Your task to perform on an android device: I want to edit the reminder to buy new Balance hiking shoes with a reminder date of December 21st on the To-Do reminder app.
Image 0: 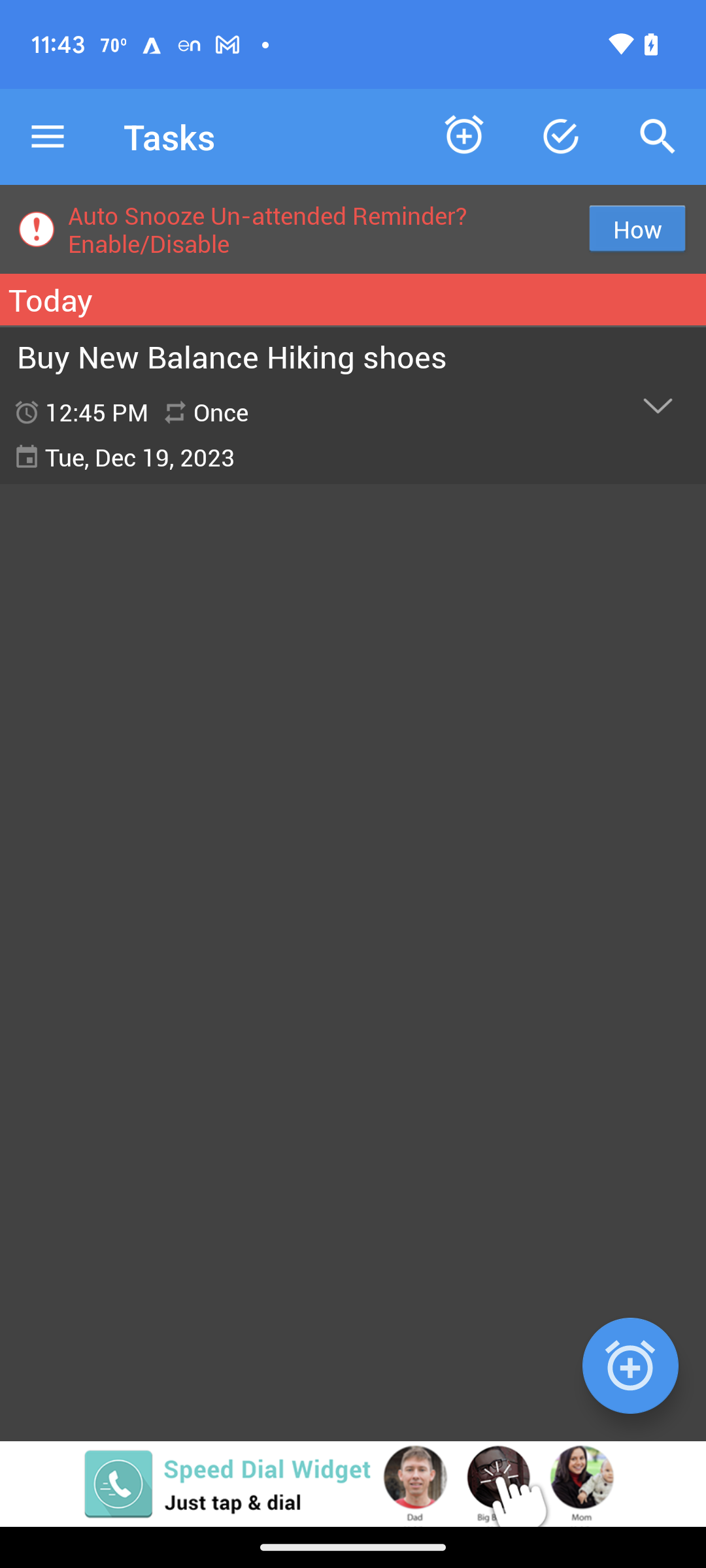
Click on the reminder to buy Hiking shoes
Step 0: click (231, 356)
Image 1: 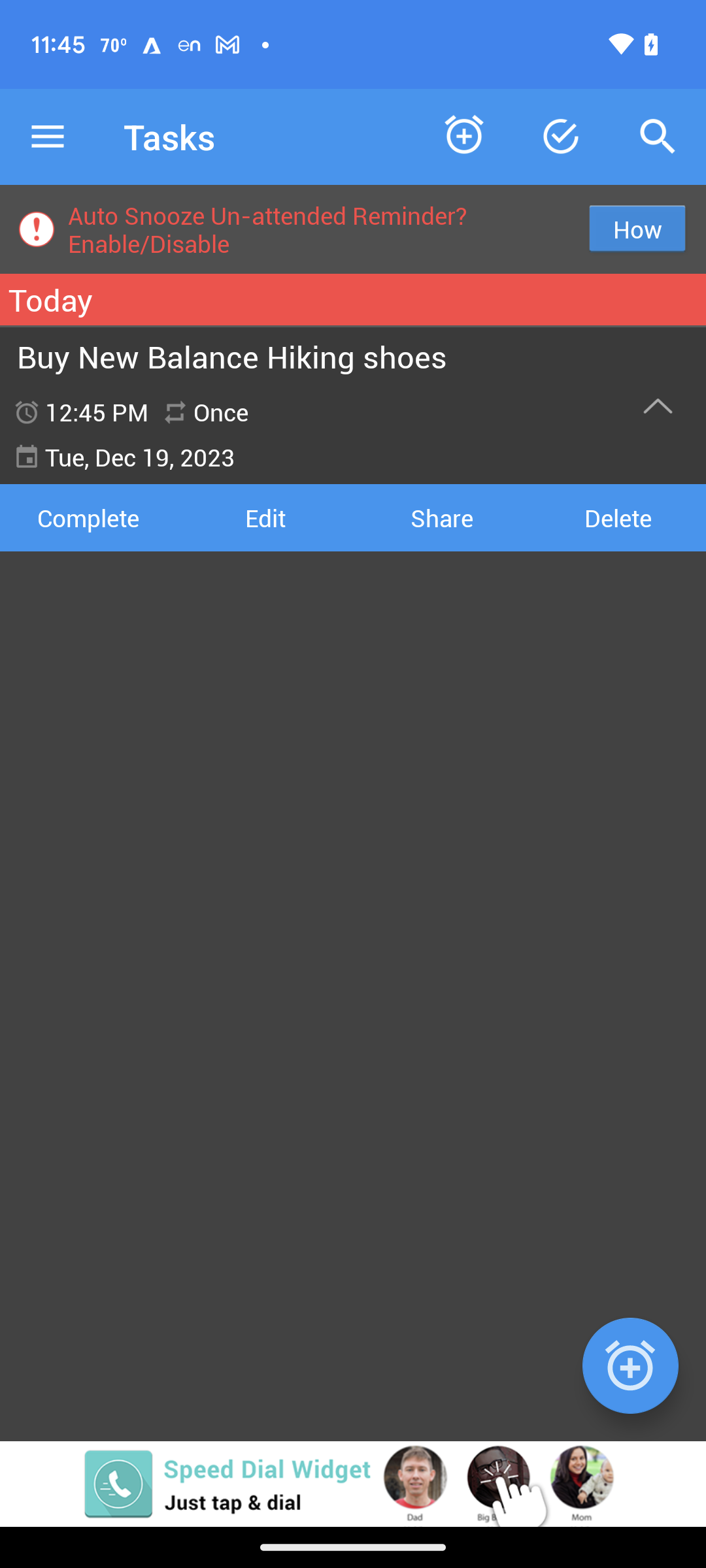
Click on edit
Step 1: click (265, 517)
Image 2: 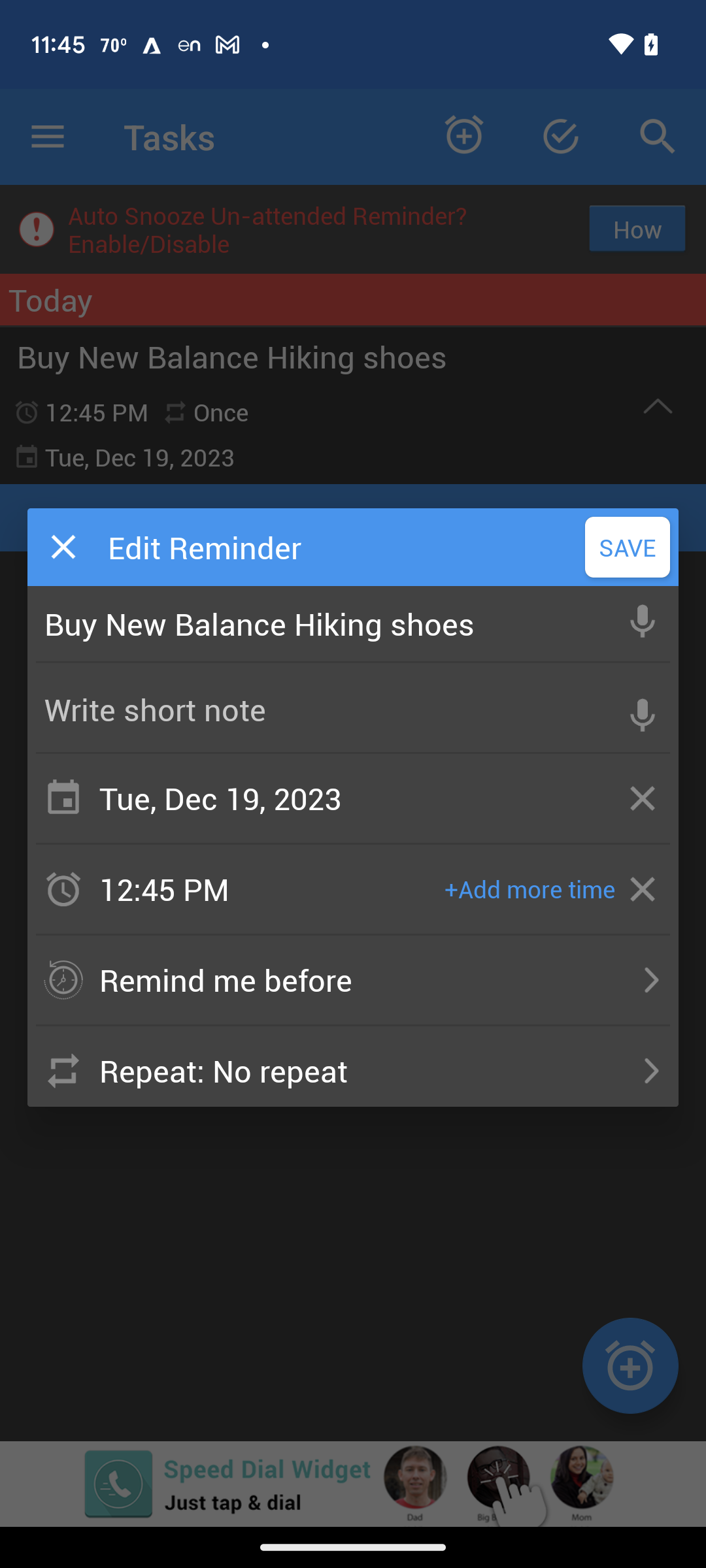
Click on remind me before
Step 2: click (643, 972)
Image 3: 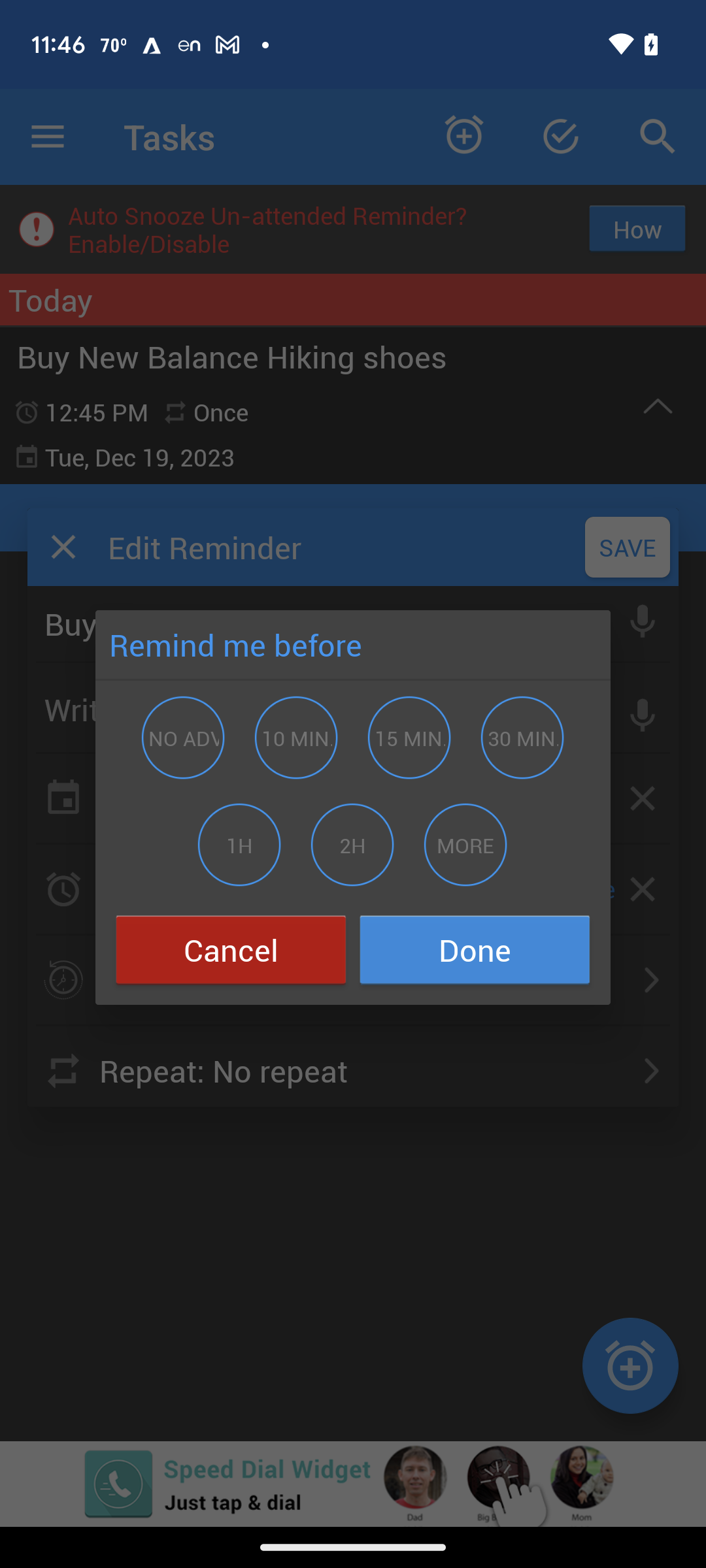
Click on remind me before
Step 3: click (465, 845)
Image 5: 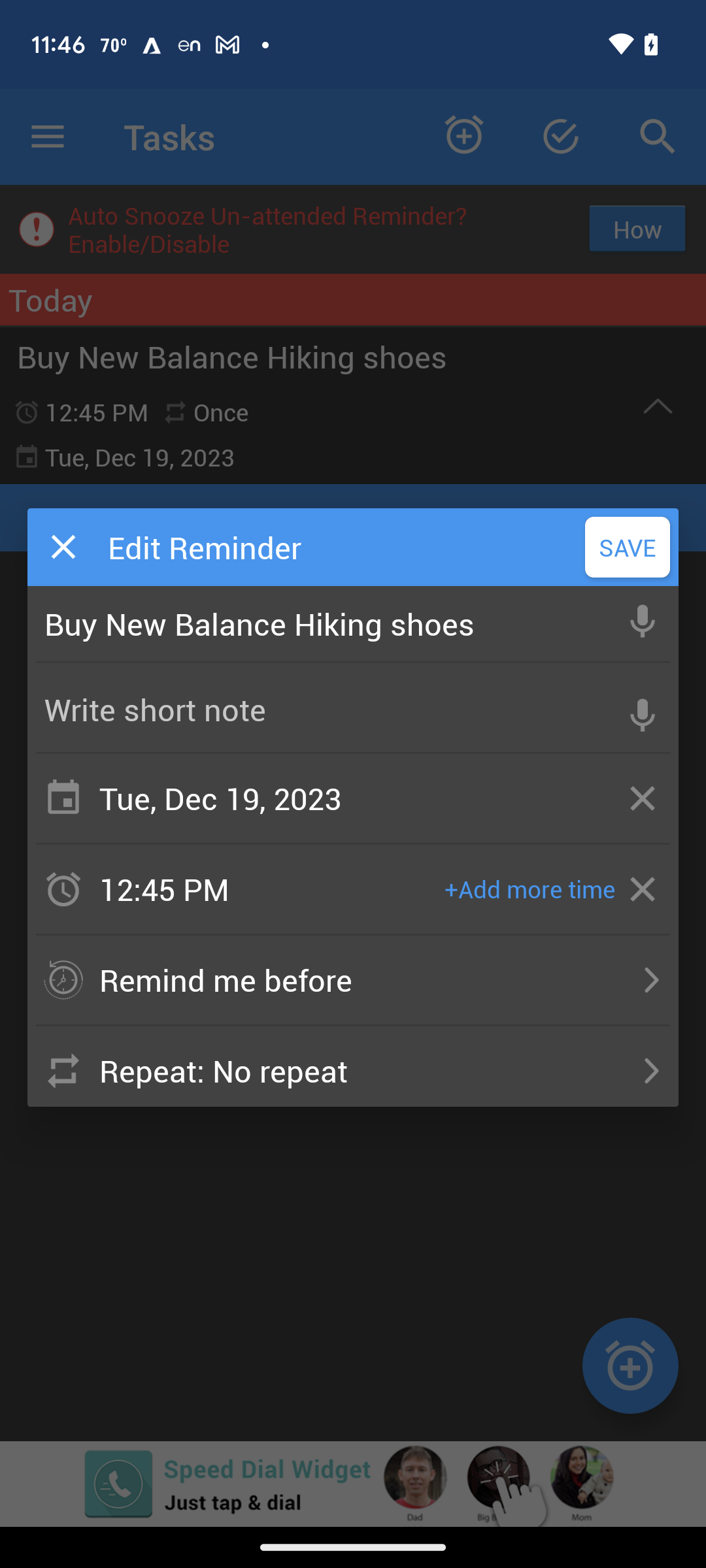
Click on the date option
Step 5: click (325, 798)
Image 6: 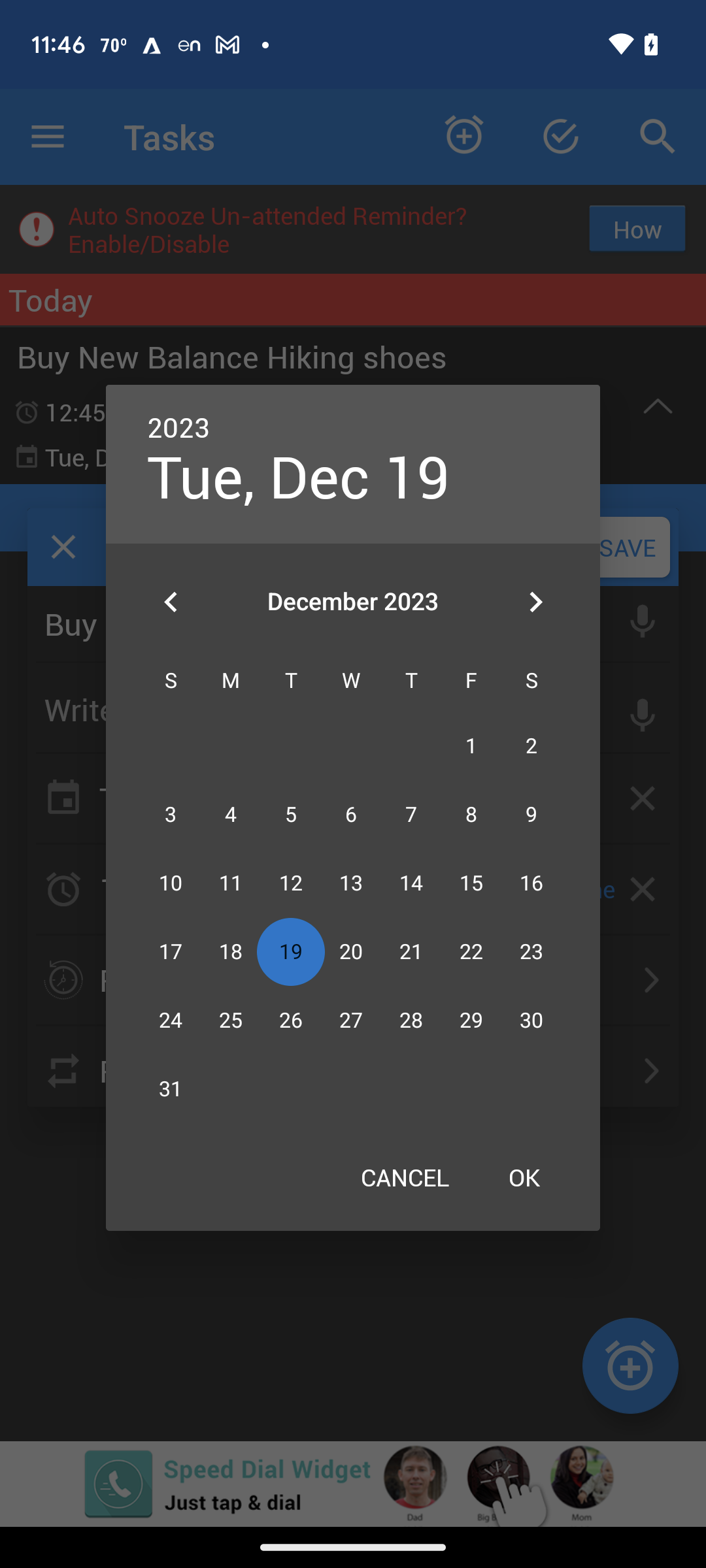
Click on 21st December
Step 6: click (411, 952)
Image 7: 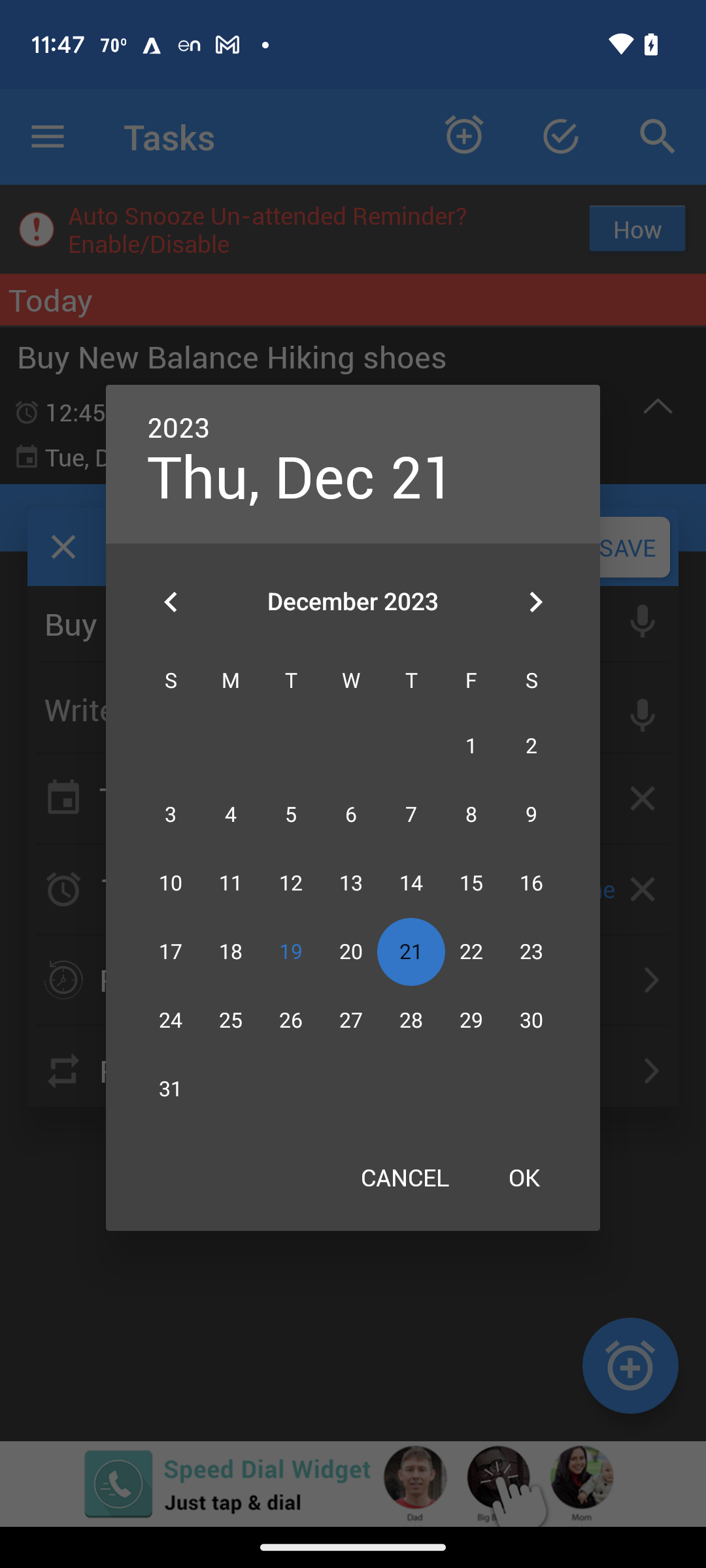
Click on Ok
Step 7: click (524, 1177)
Image 8: 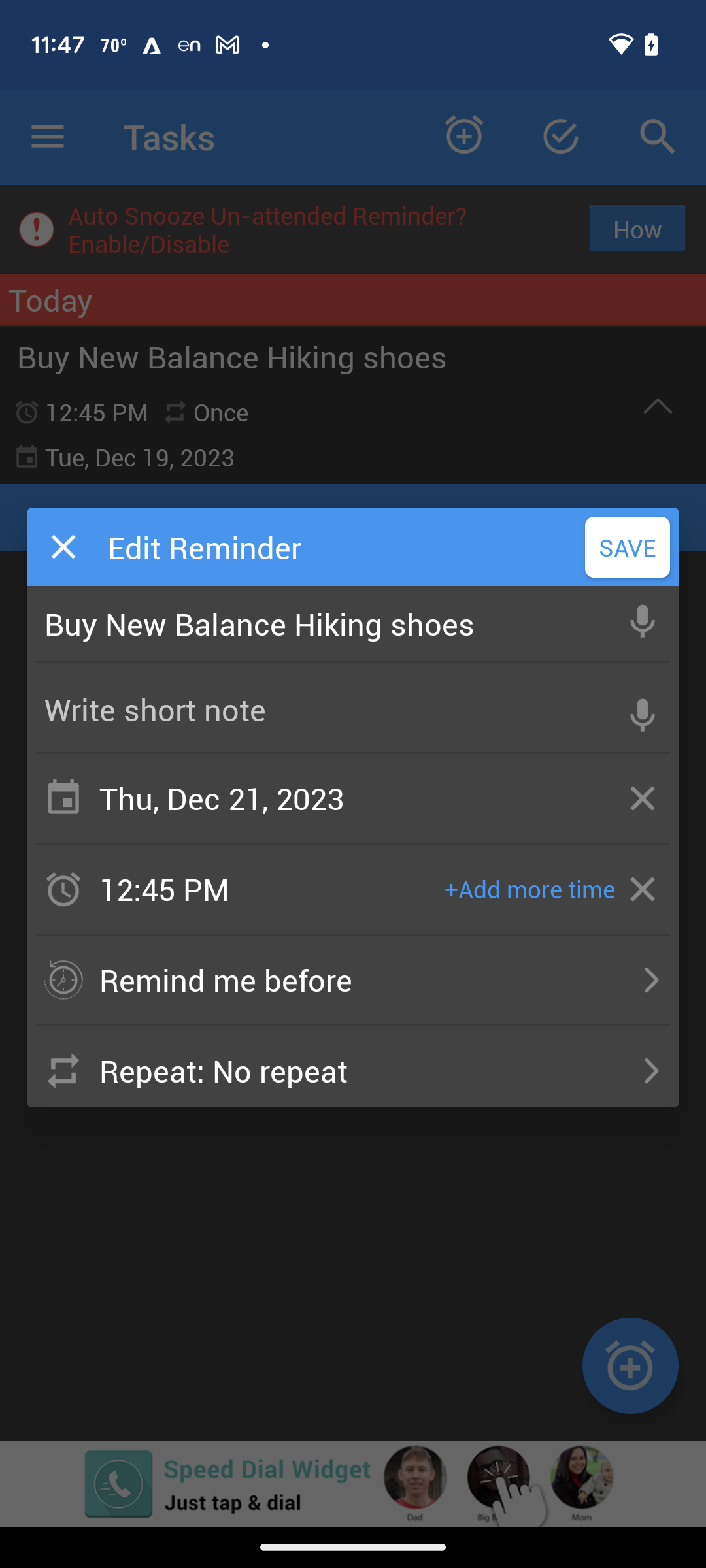
Click on save
Step 8: click (628, 547)